Your task to perform on an android device: Delete the pop music titled Track 6 from the Dolby On app because it is no longer needed.
Image 0: 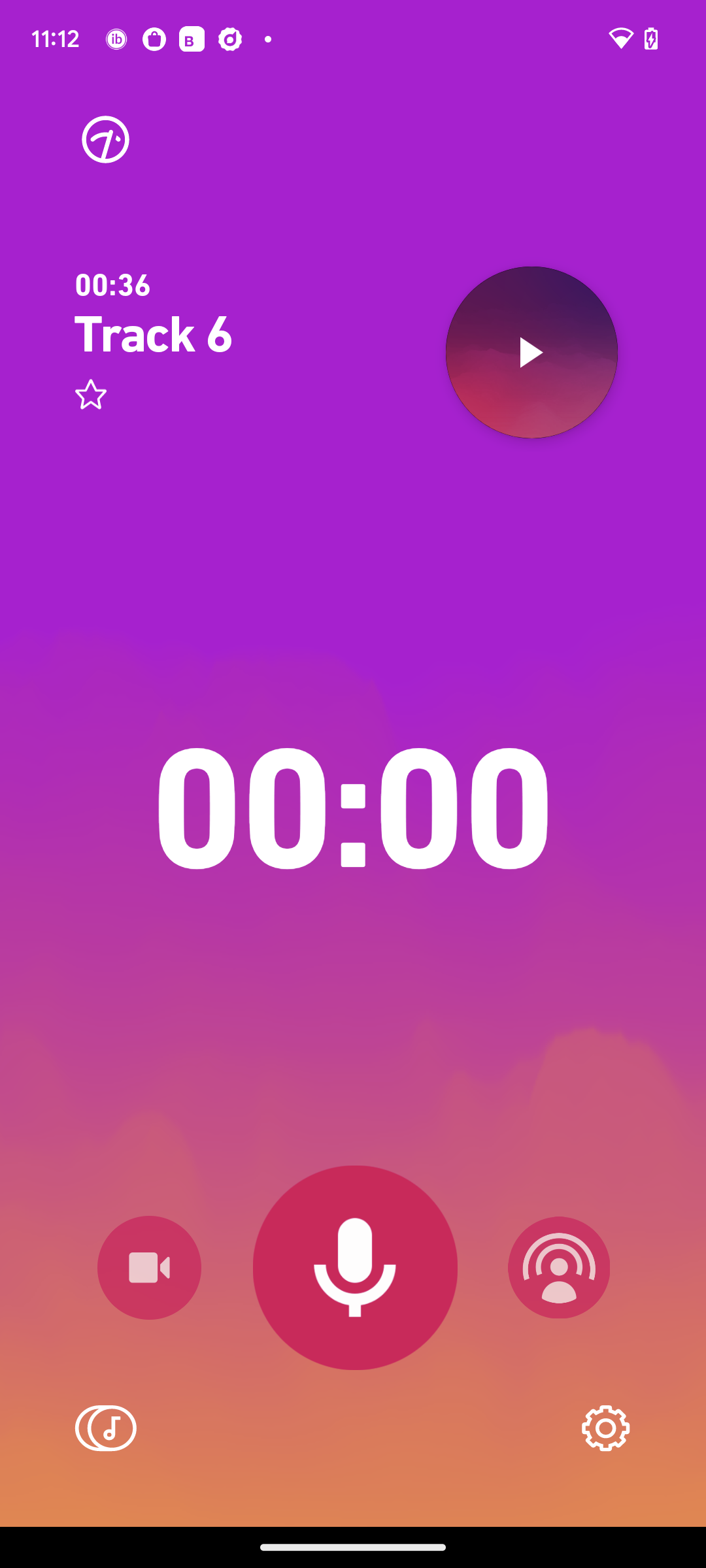
Click on track 6 on the left side of the screen.
Step 0: click (253, 333)
Image 2: 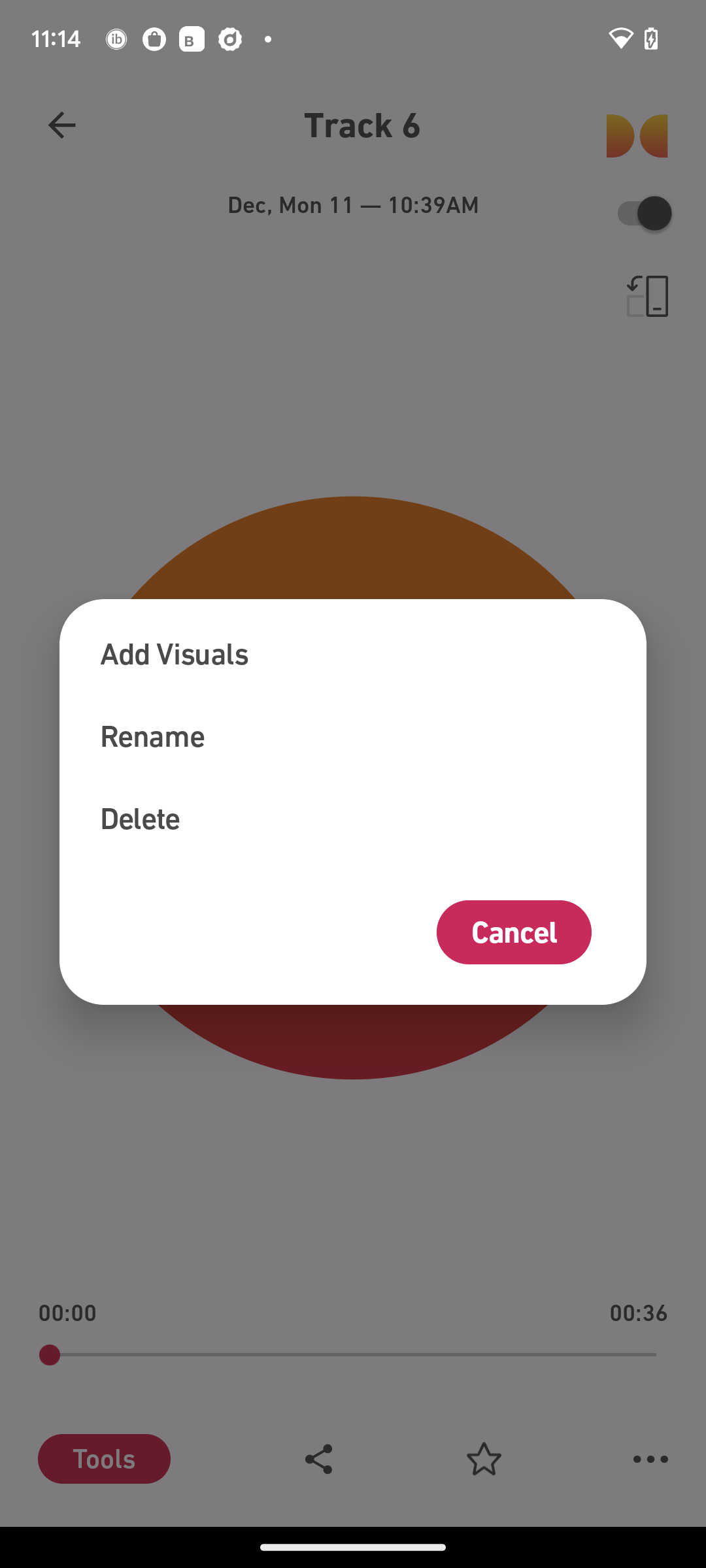
Click on Delete in the middle of the screen.
Step 2: click (352, 819)
Image 3: 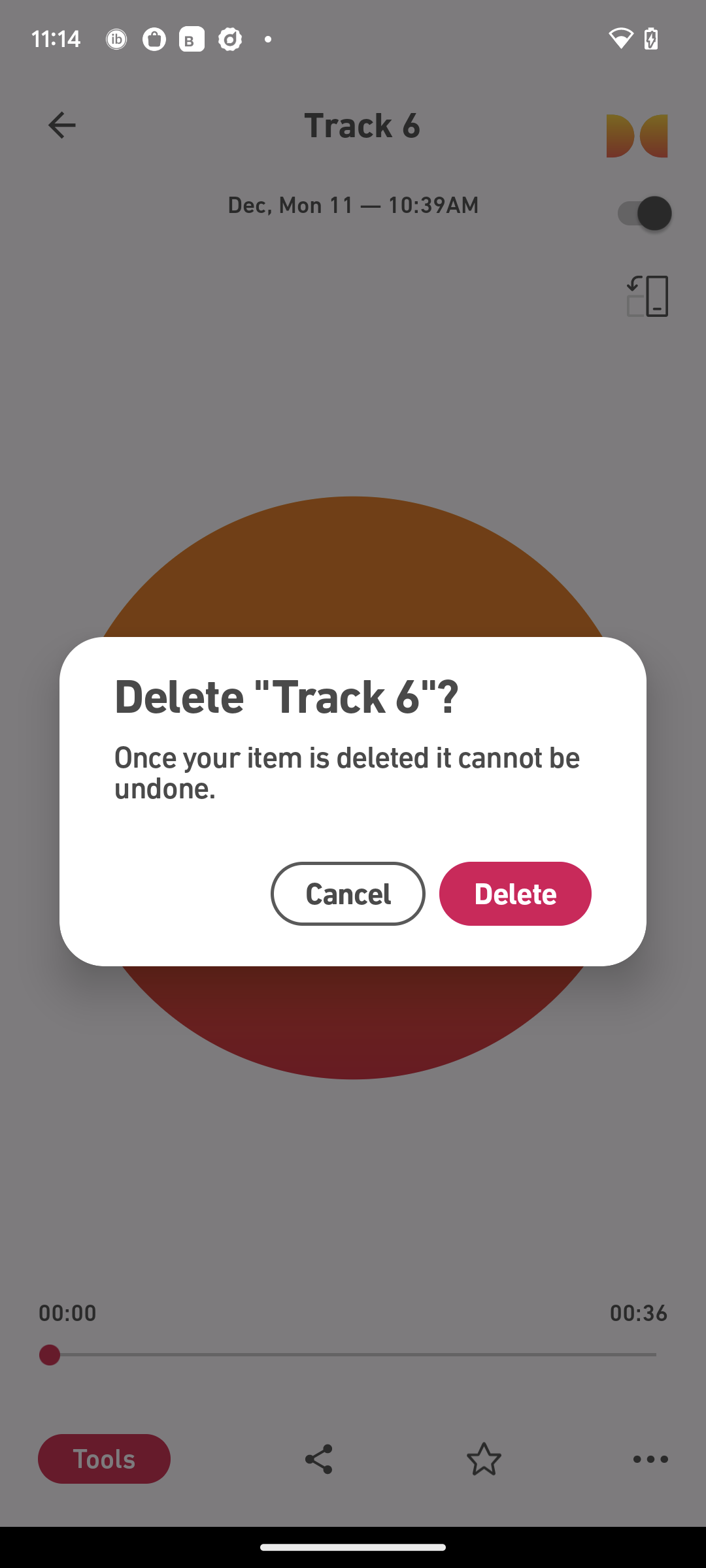
Click on Delete in the middle of the screen.
Step 3: click (515, 894)